Your task to perform on an android device: Open Khelmart app and Search for Badminton Rackets in the Badminton category
Image 0: 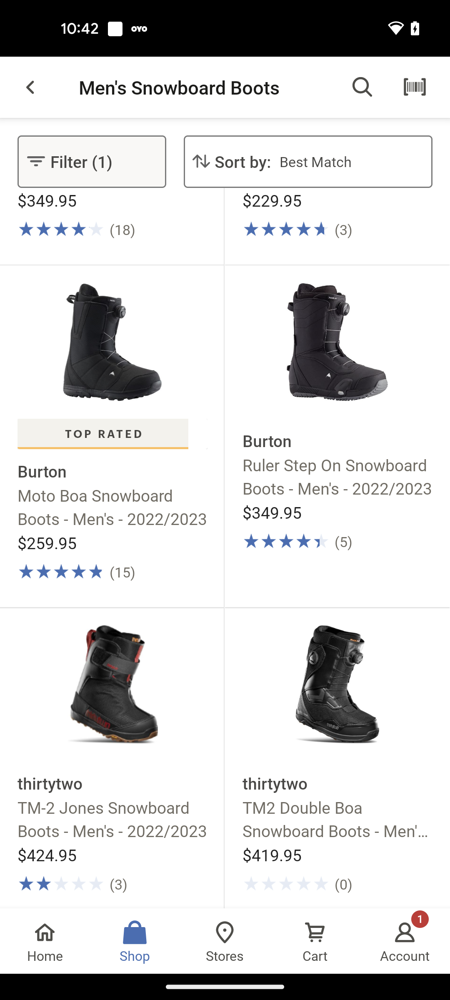
Open Khelmart app
Step 0: open app "khelmart"
Image 1: 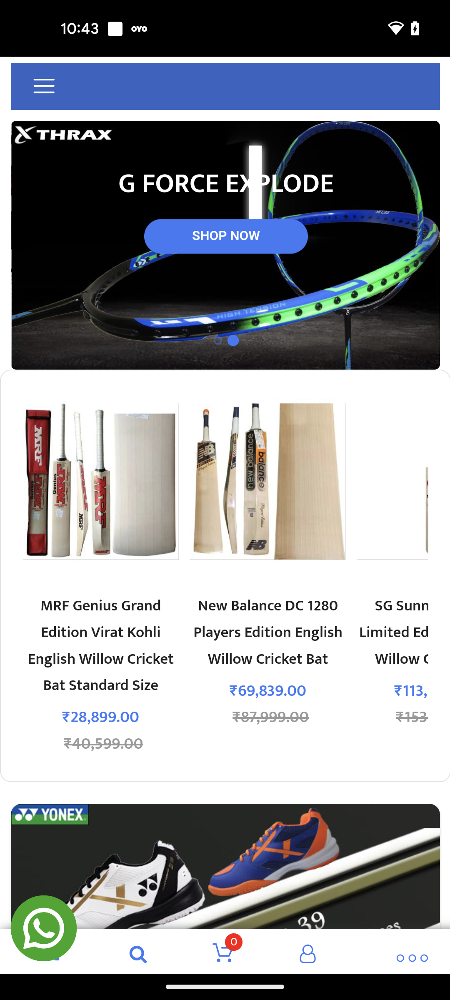
Click on the Menu icon at the top left corner of the screen
Step 1: click (231, 515)
Image 2: 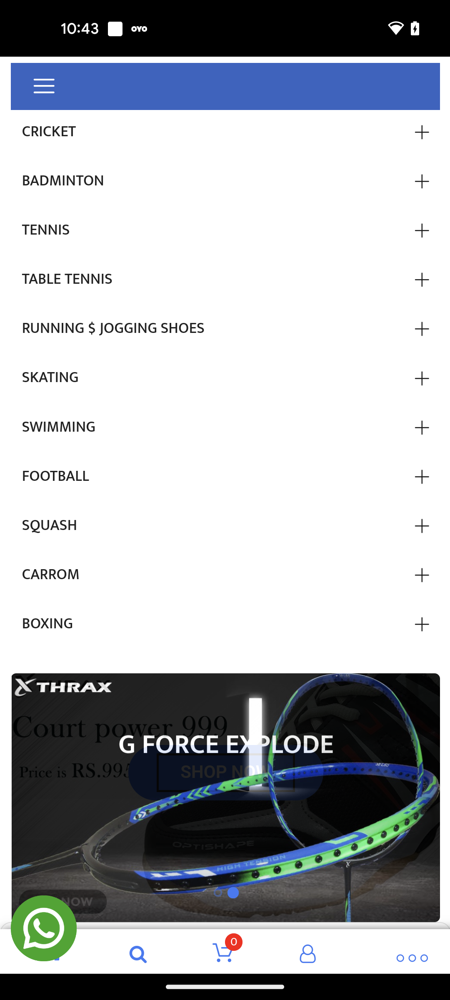
Go to the Badminton category
Step 2: click (62, 180)
Image 3: 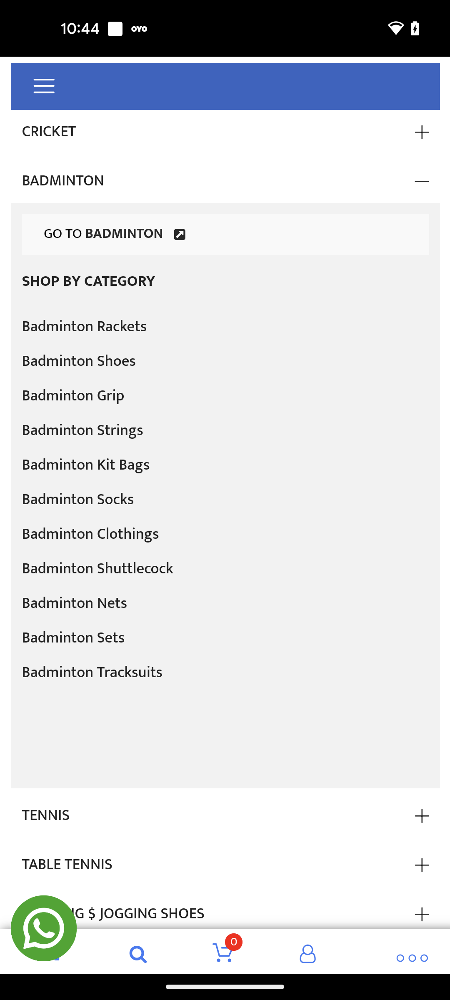
Click on the Badminton Rackets option
Step 3: click (84, 327)
Image 4: 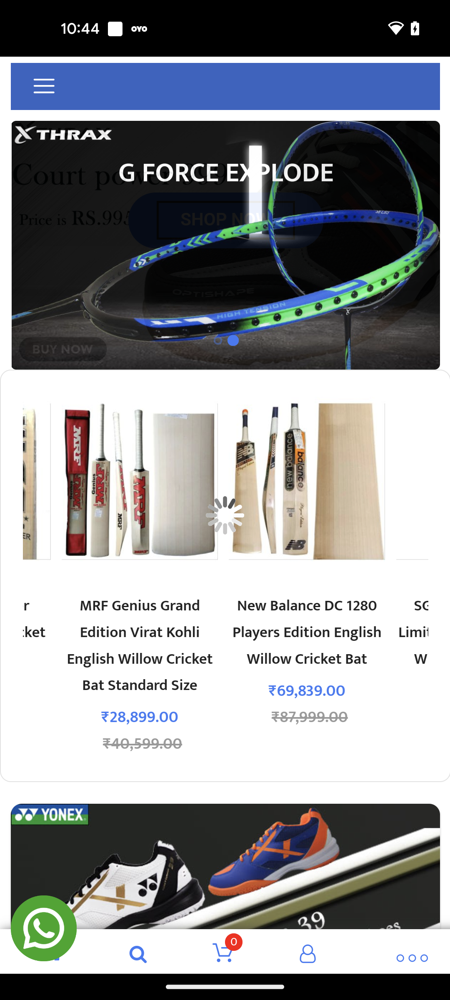
Scroll down to view more results
Step 4: wait
Image 5: 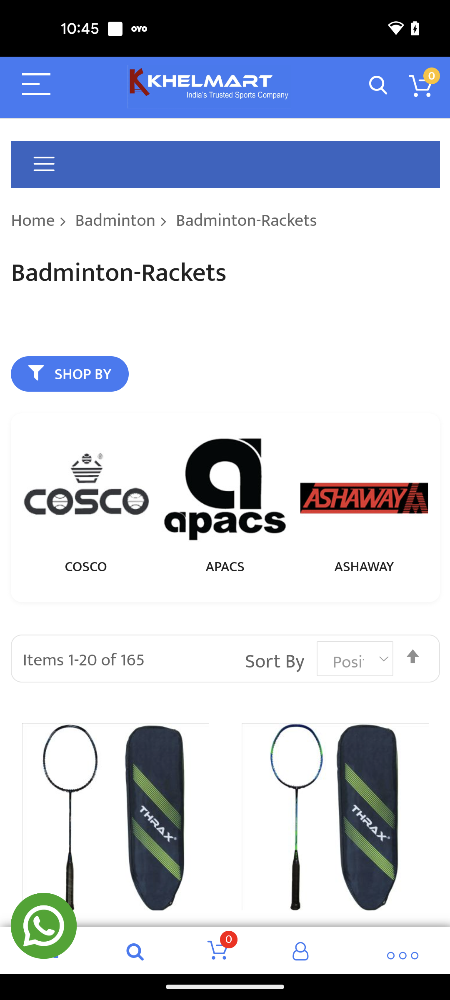
Scroll down to view more results
Step 5: scroll down
Image 6: 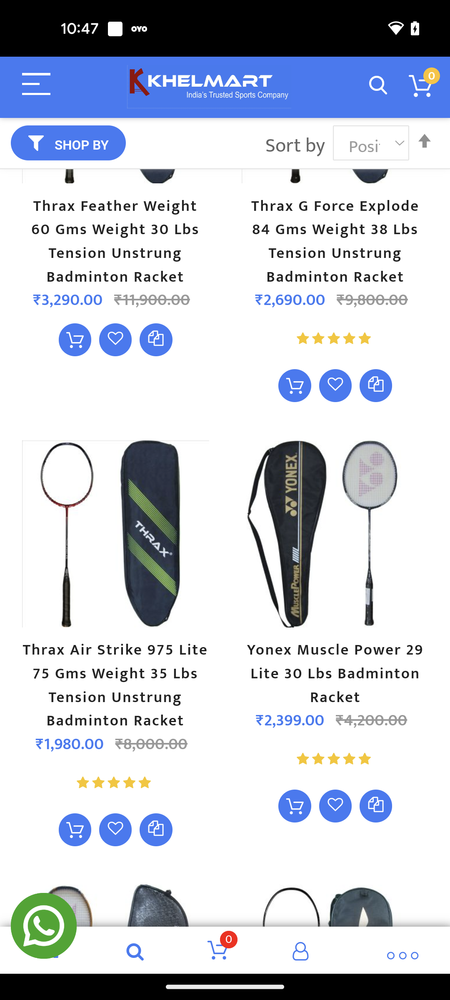
Scroll down to view more results
Step 6: scroll down